Your task to perform on an android device: "Open the Yandex Maps app and see the real-time traffic conditions on the map. "
Image 0: 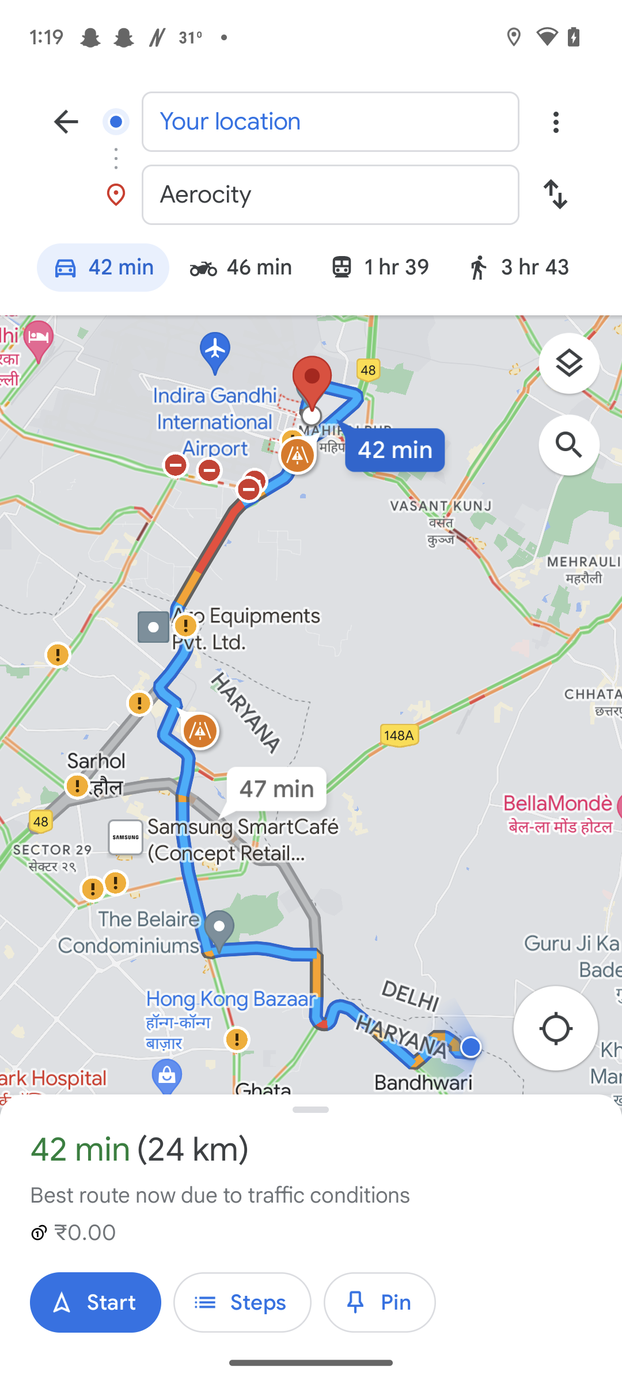
Open the Yandex Maps app
Step 0: open app "Yandex Maps"
Image 1: 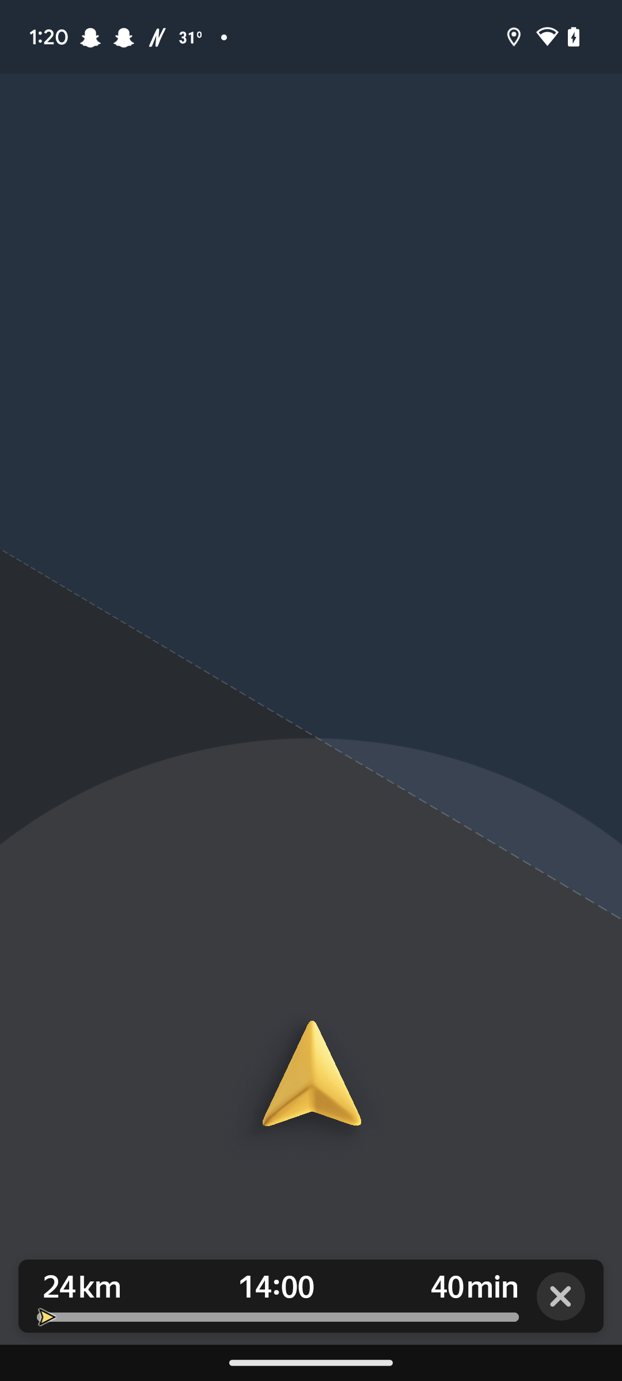
Go back to the previous screen
Step 1: press back button
Image 2: 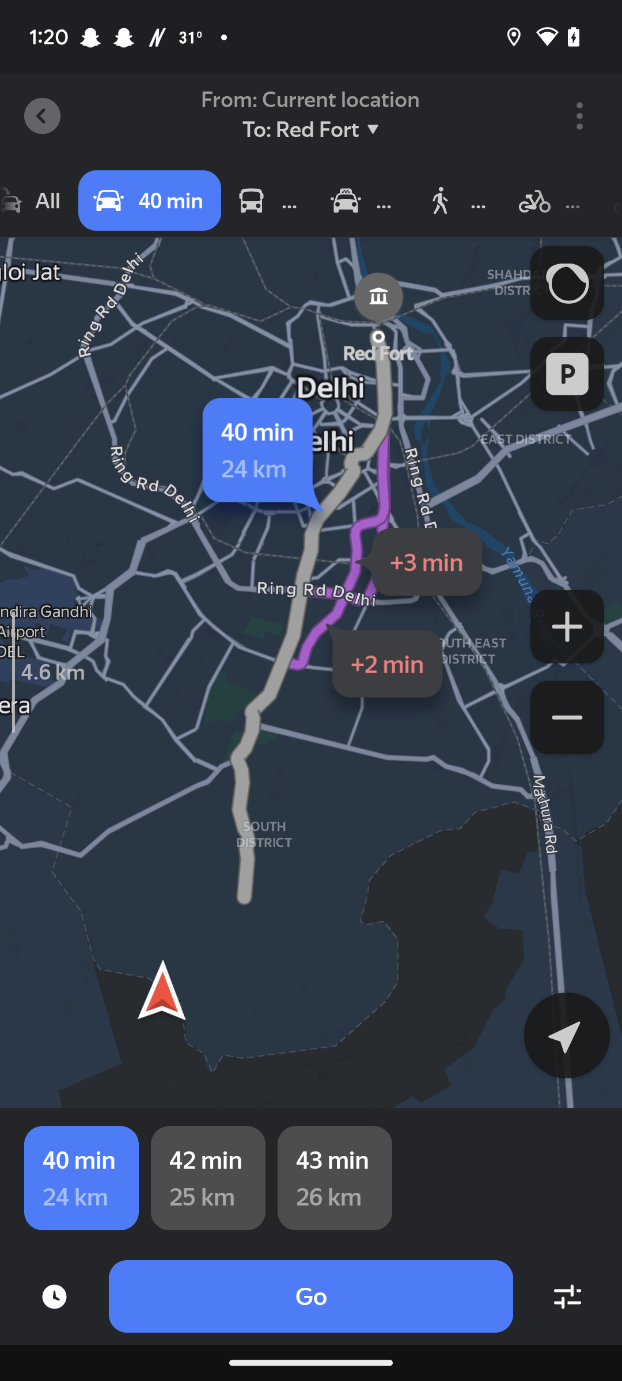
Click on the traffic light icon
Step 2: click (567, 283)